Your task to perform on an android device: I'd want to use the Flora app to identify a plant from my gallery so I can learn more about it.
Image 0: 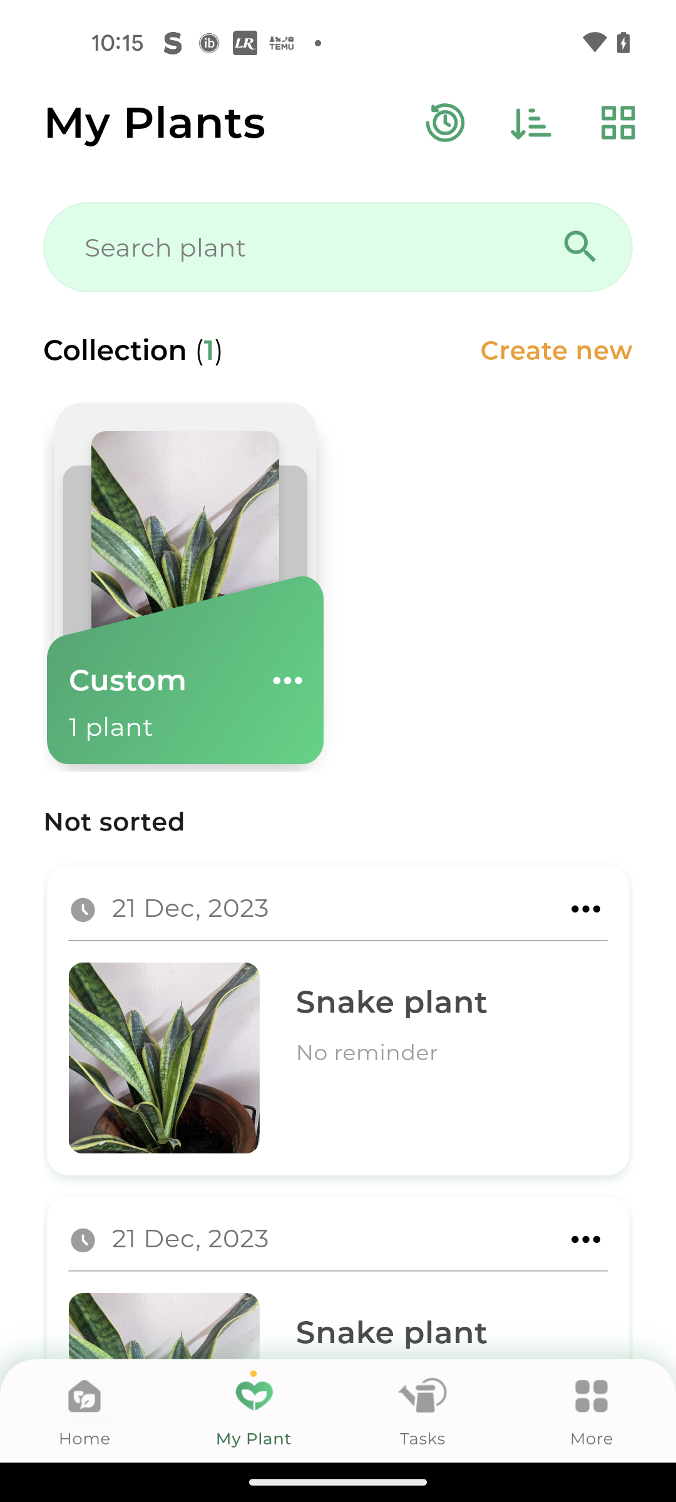
Open the Flora app
Step 0: open app "Flora"
Image 1: 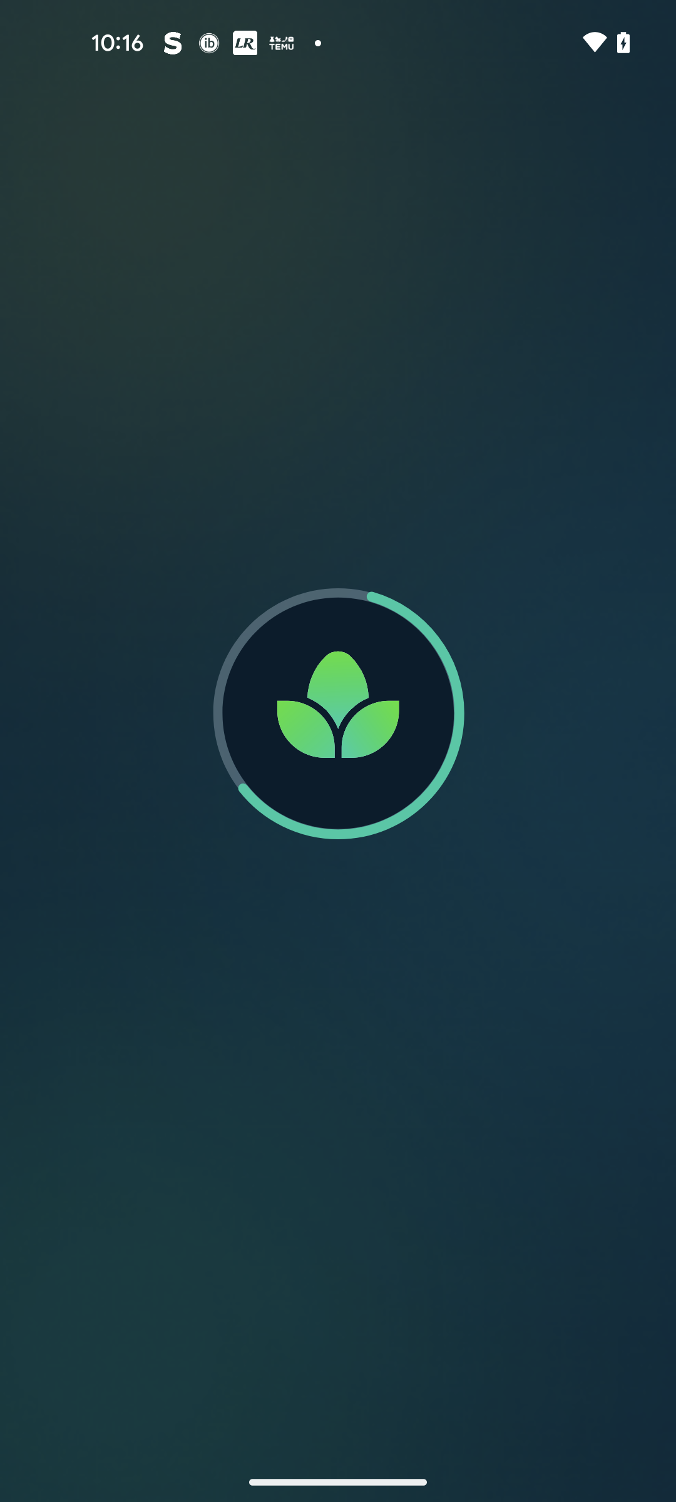
Open the Flora app
Step 1: wait
Image 2: 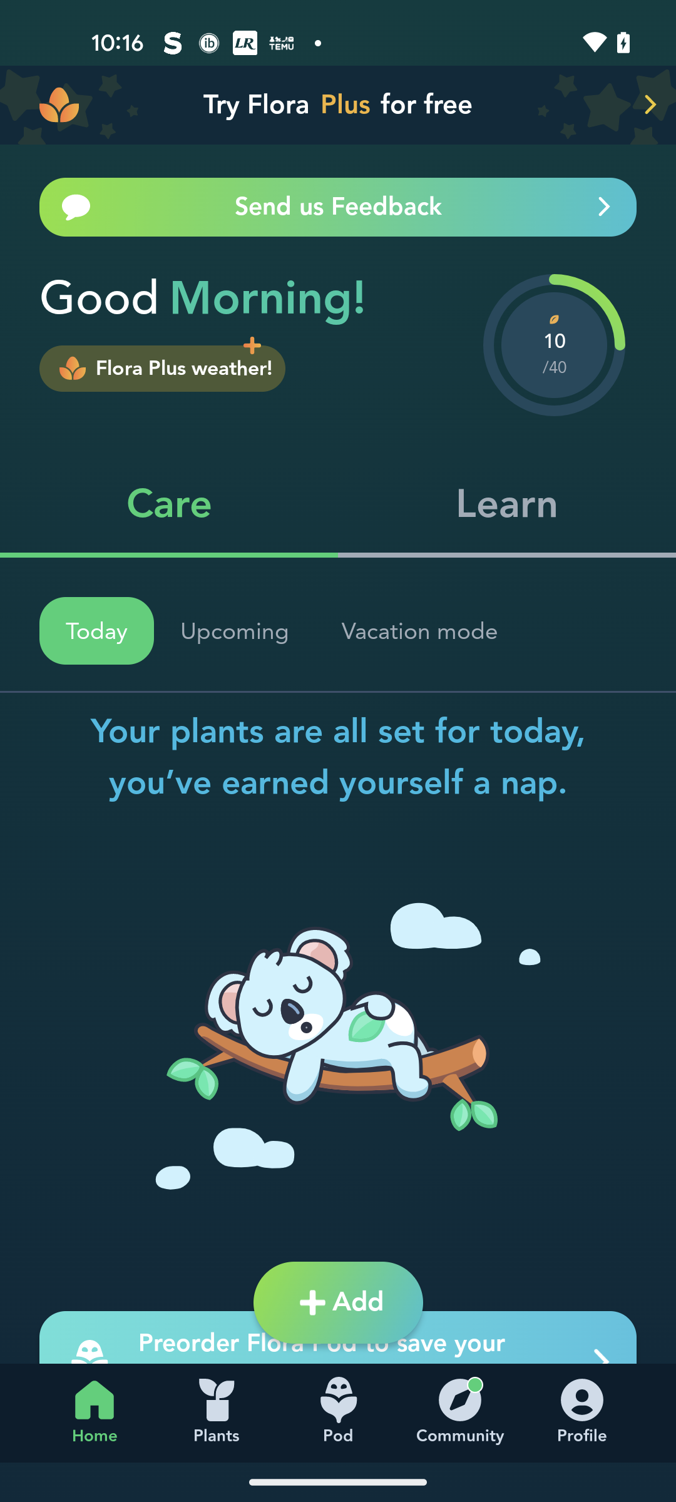
Click on the Add button
Step 2: click (312, 1305)
Image 3: 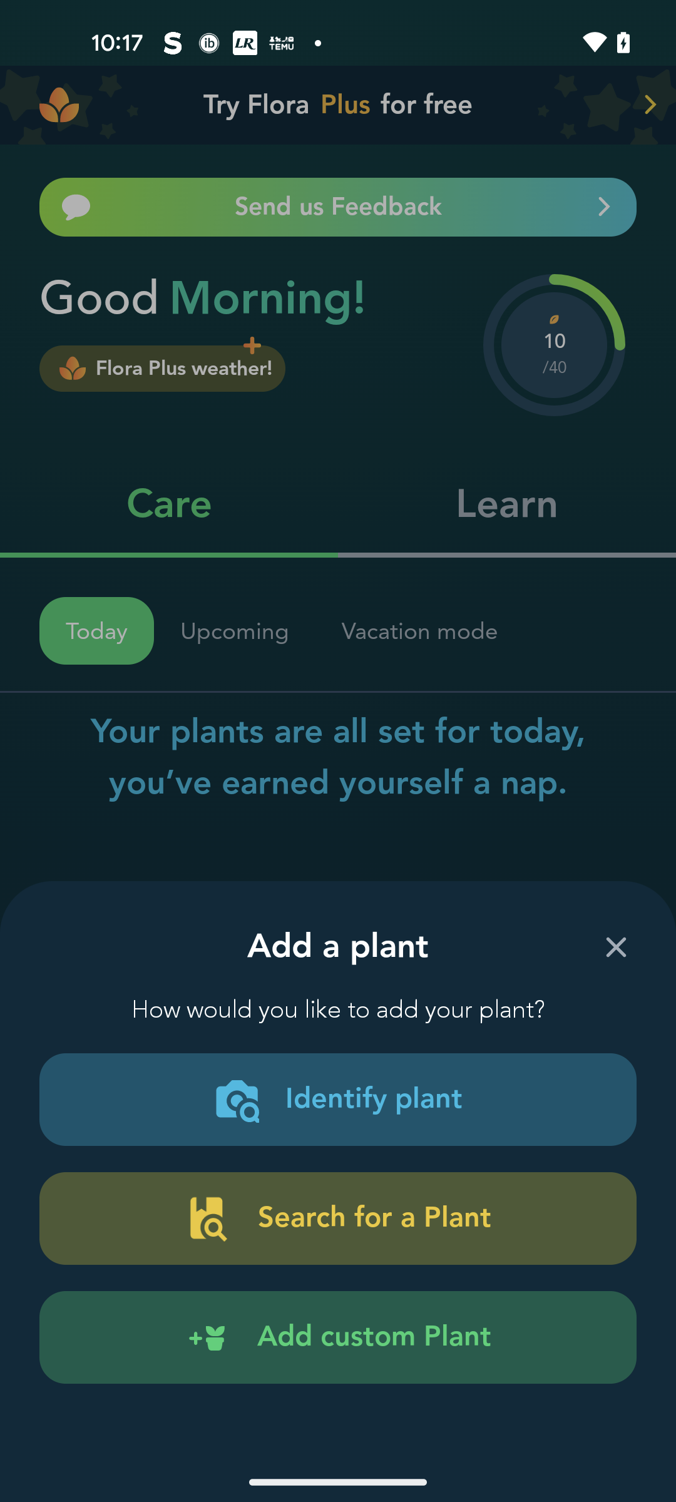
Click on the Identify plant
Step 3: click (233, 1094)
Image 4: 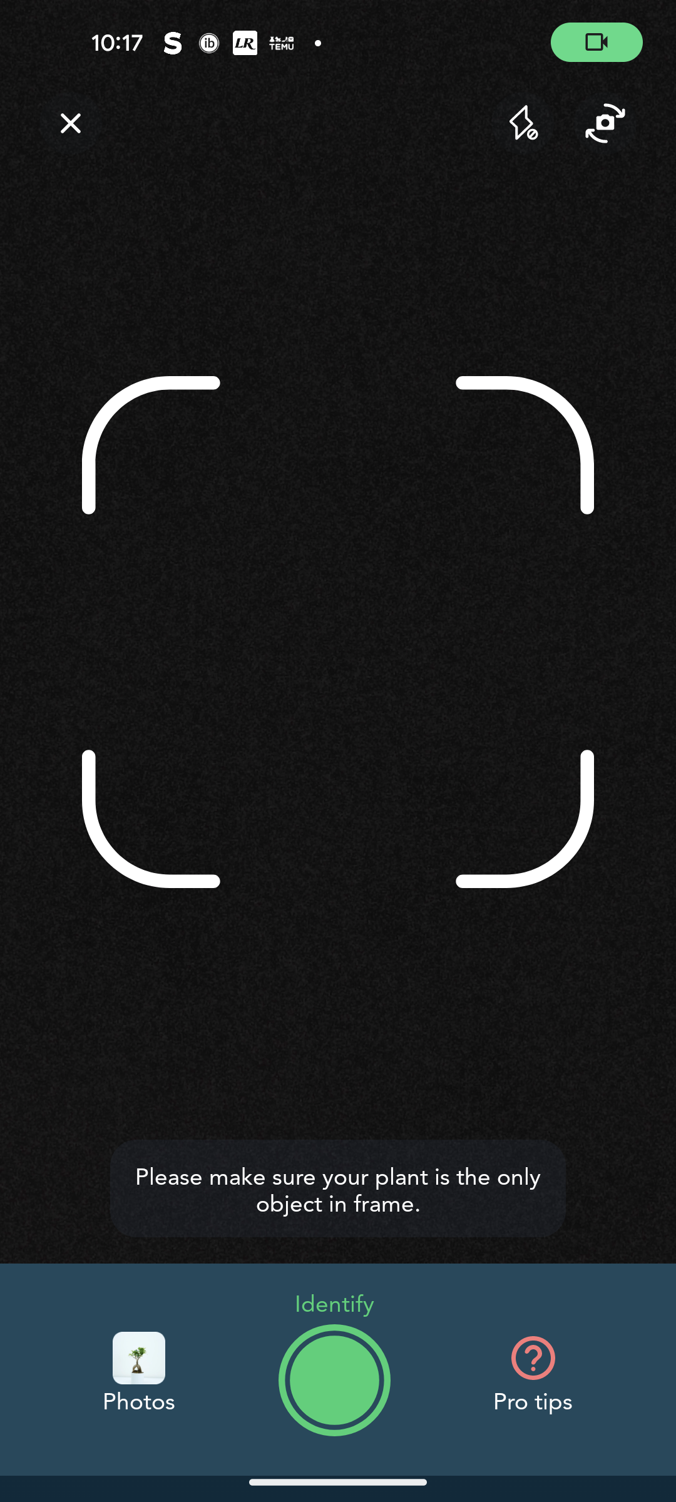
Click on the Photos
Step 4: click (135, 1367)
Image 5: 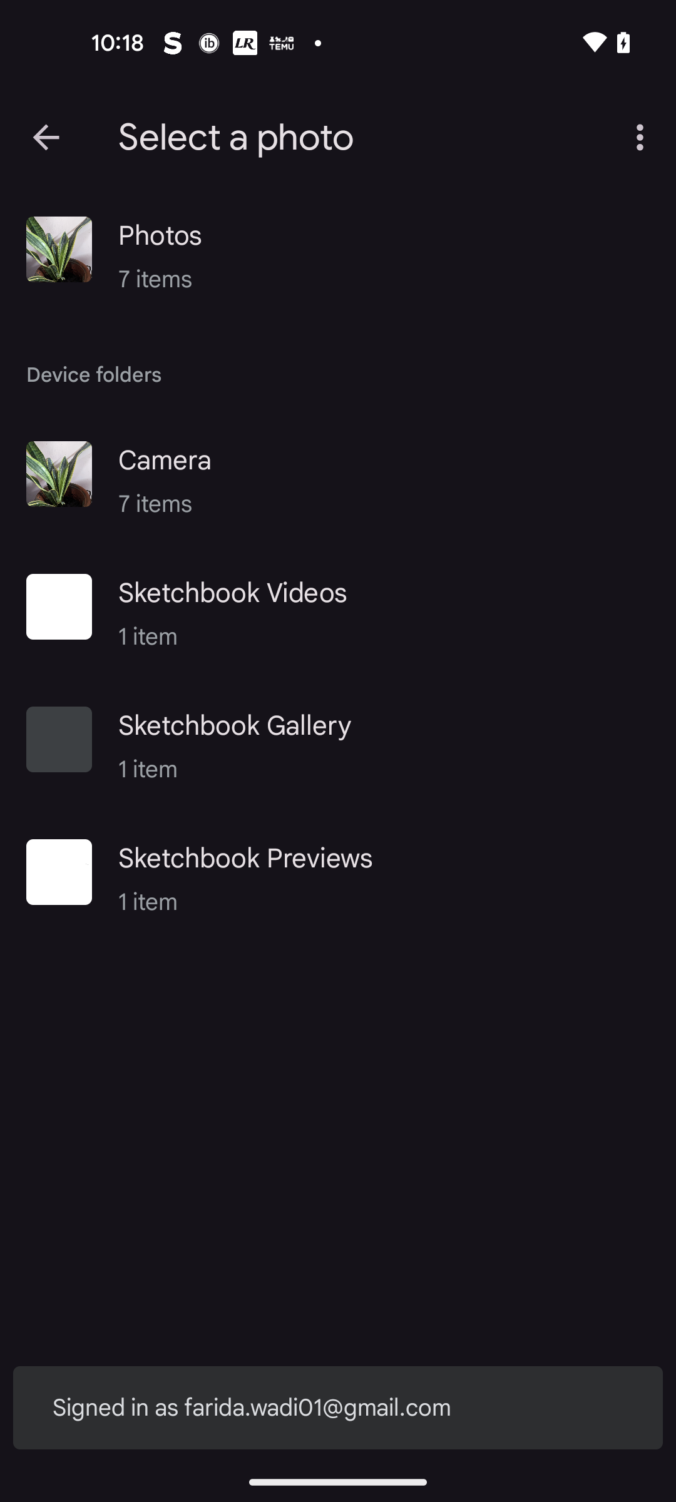
Click on the Photos
Step 5: click (69, 225)
Image 6: 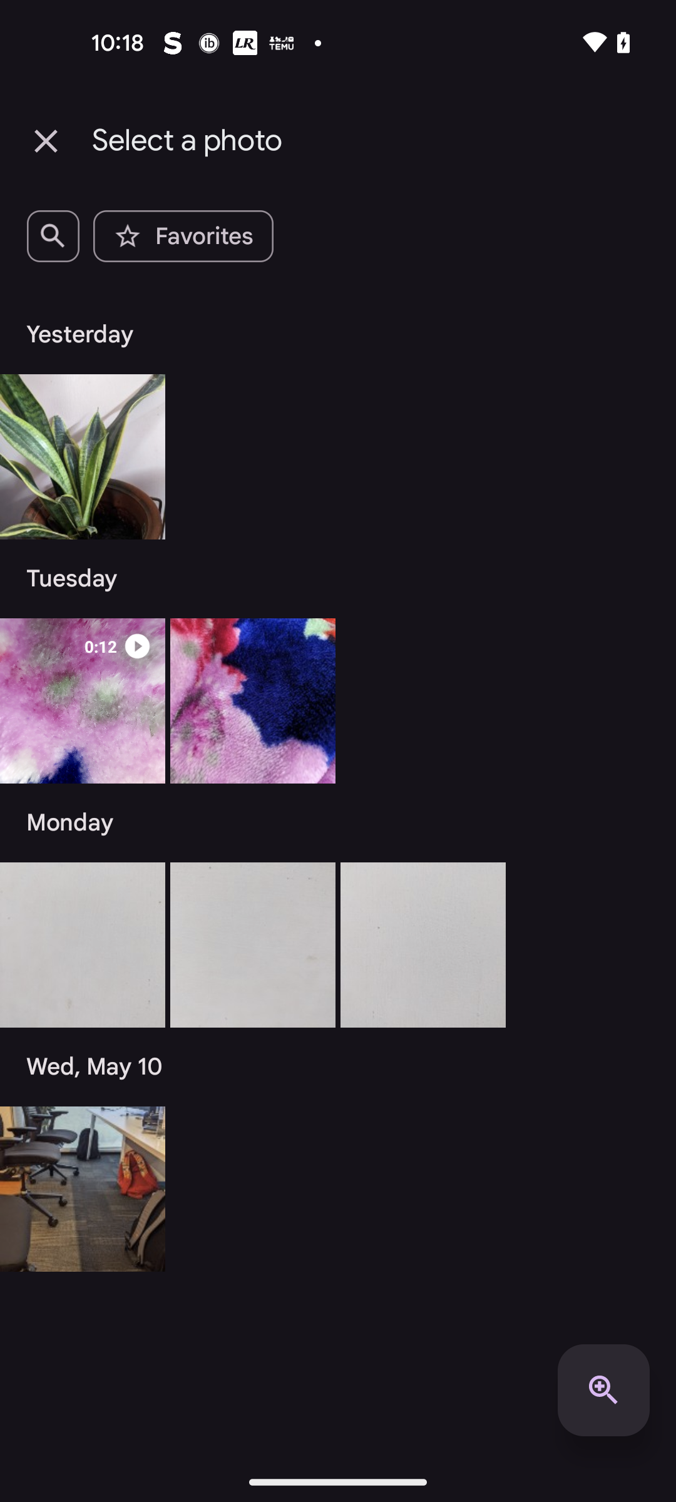
Click on the first photo
Step 6: click (83, 456)
Image 7: 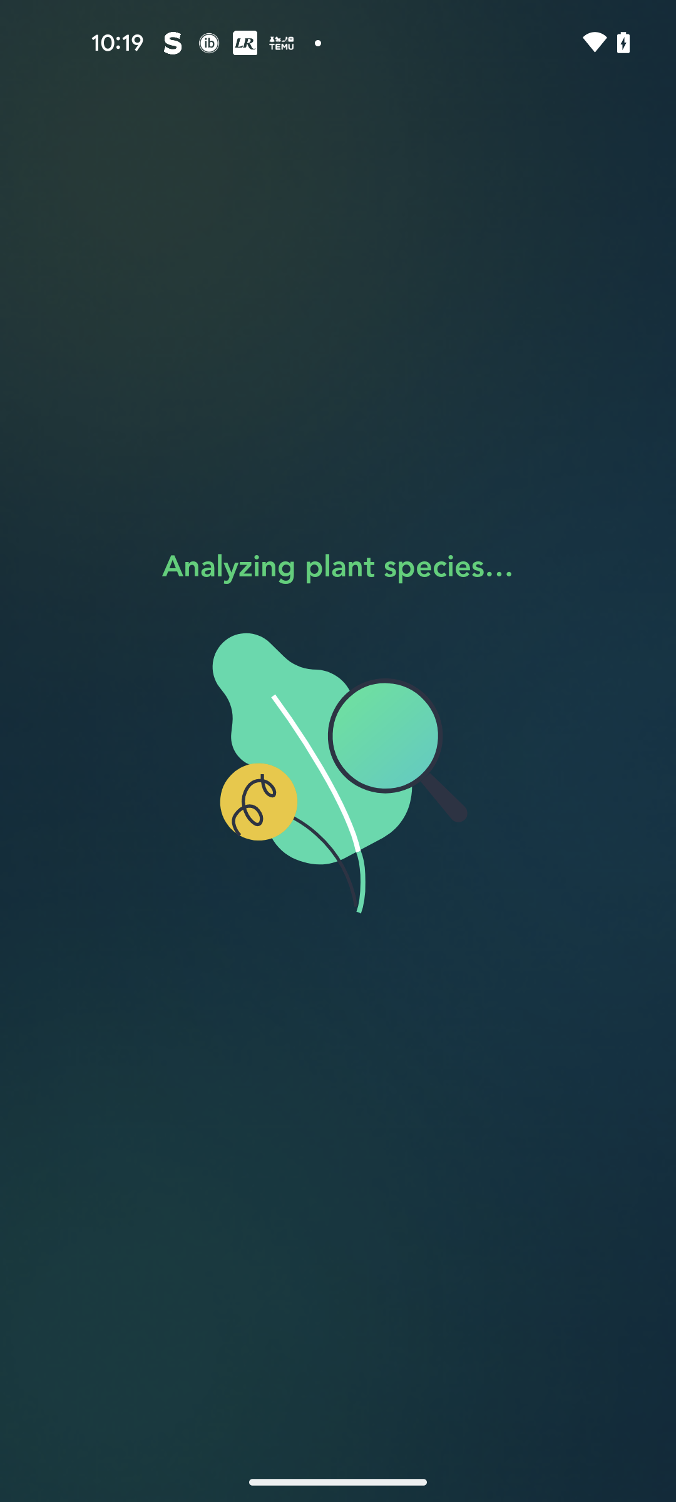
Click on the first photo
Step 7: wait